Your task to perform on an android device: I would like to purchase a new pair of casual shoes for my hubby because his current ones are becoming damaged.Use the alibaba.com app to find the nike hiking shoes for men.
Image 0: 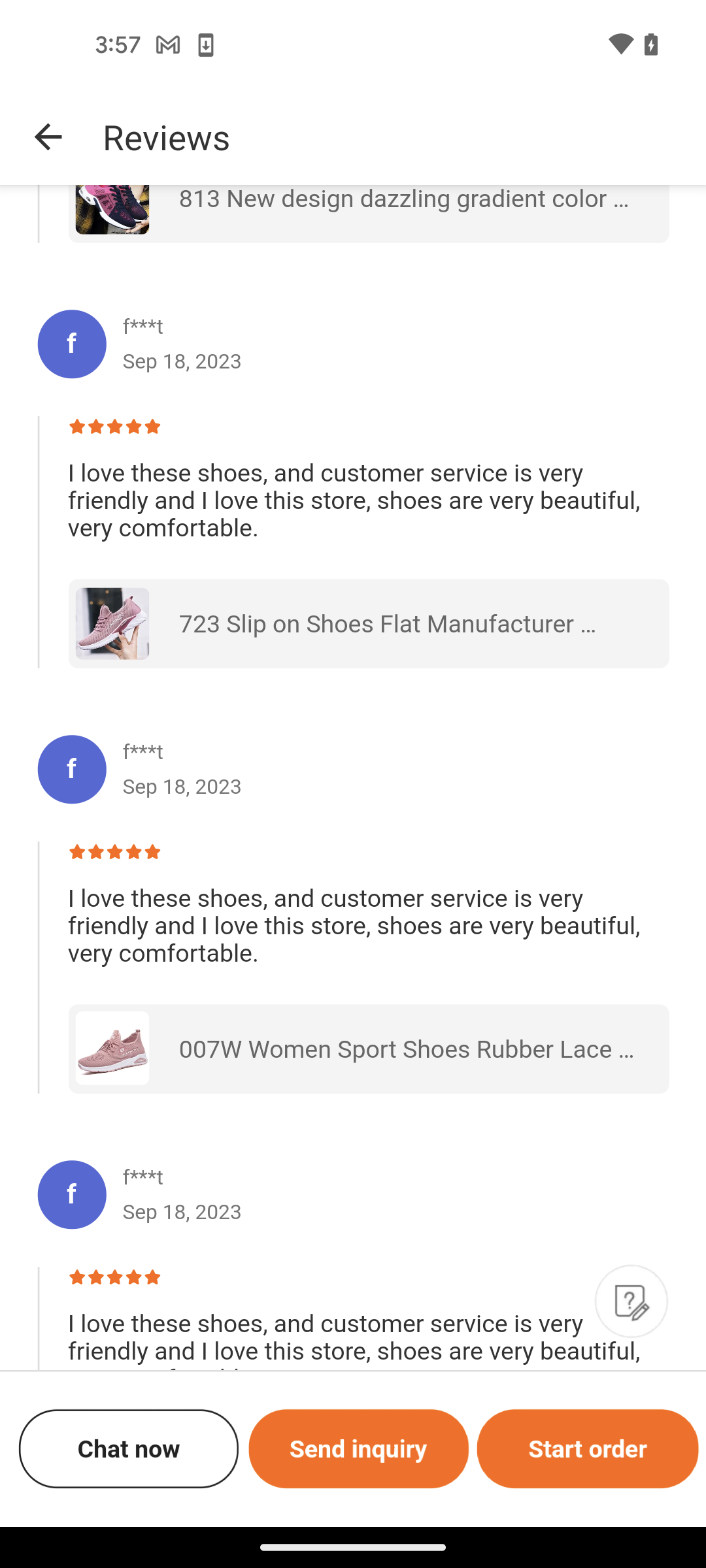
Go back to the previous page
Step 0: press back button
Image 1: 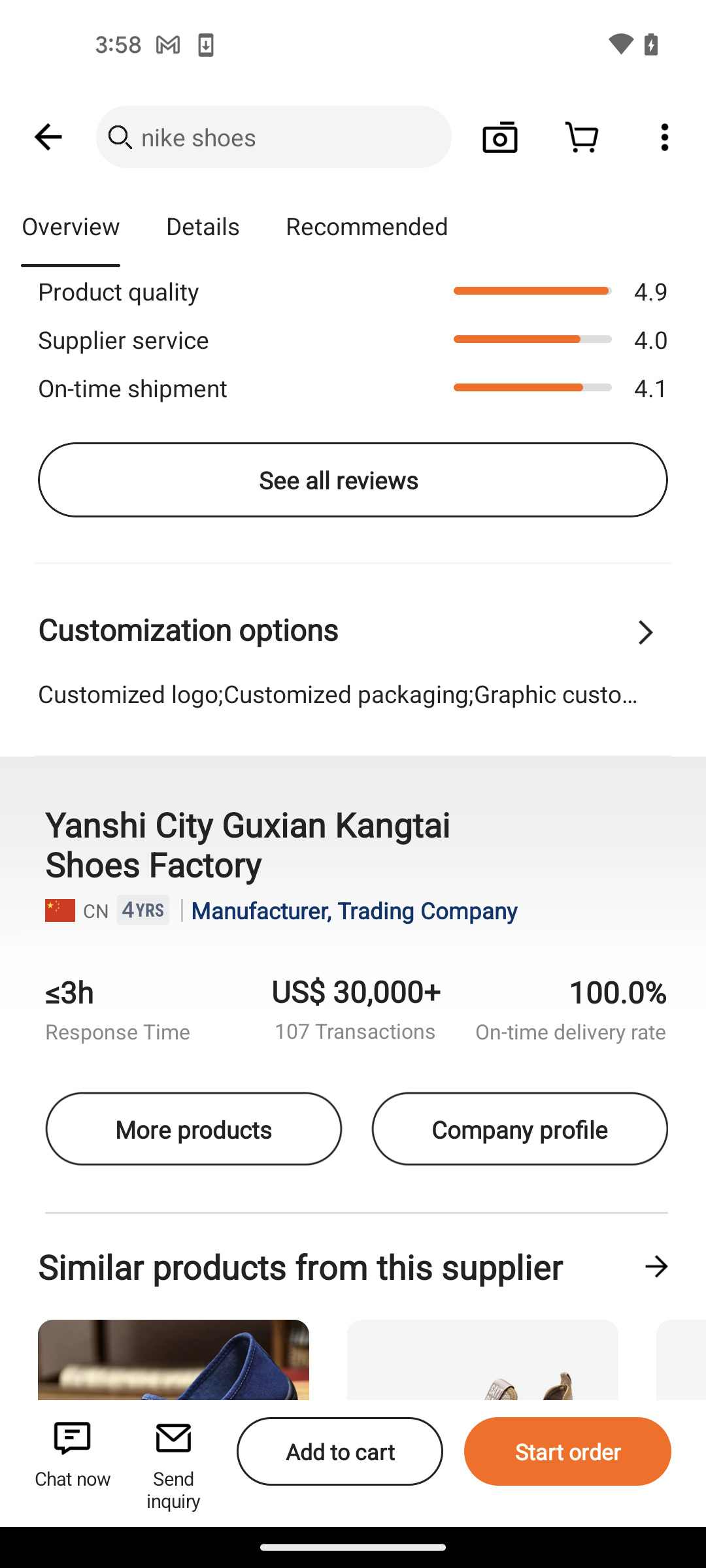
Tap on the search bar at the top of the screen
Step 1: click (252, 137)
Image 2: 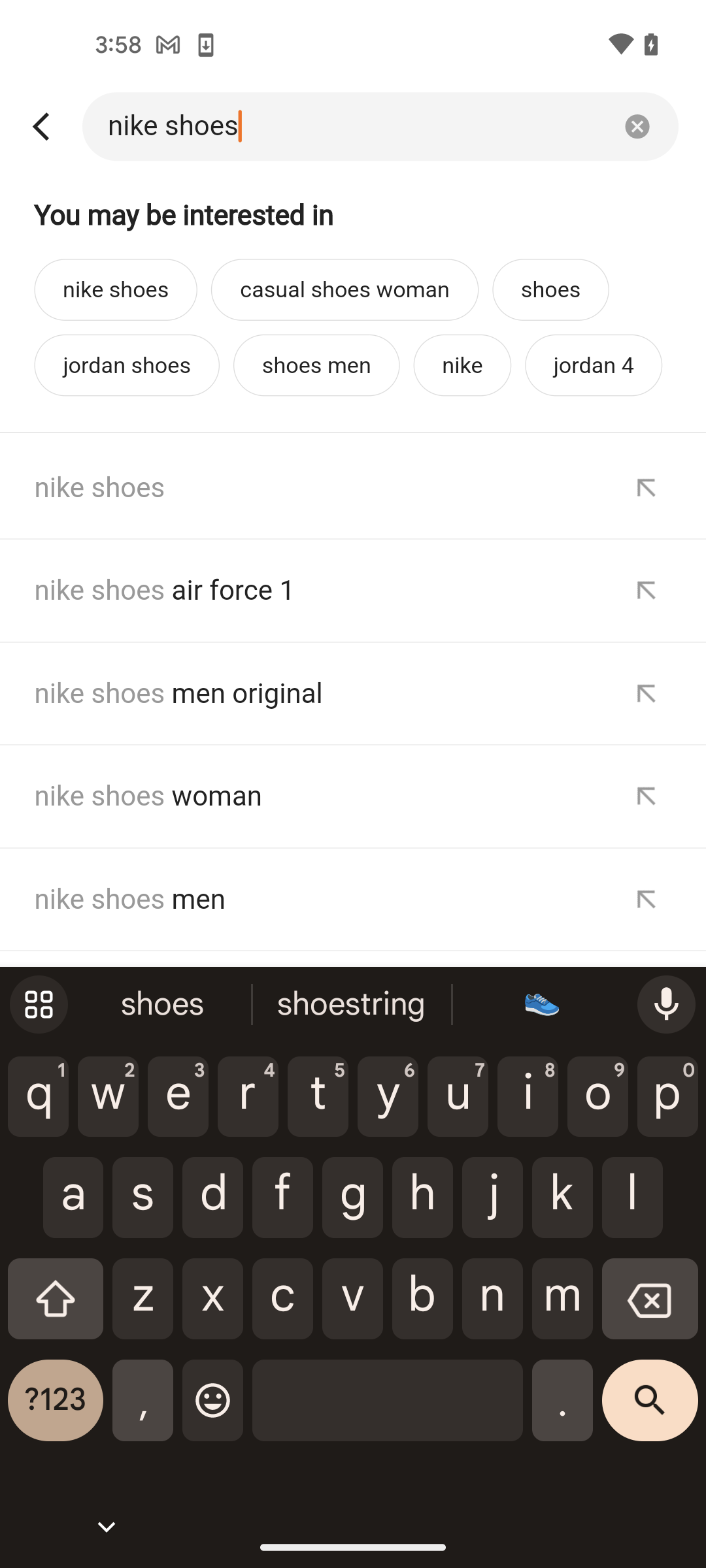
Tap on the cross icon to clear the search bar
Step 2: click (353, 763)
Image 3: 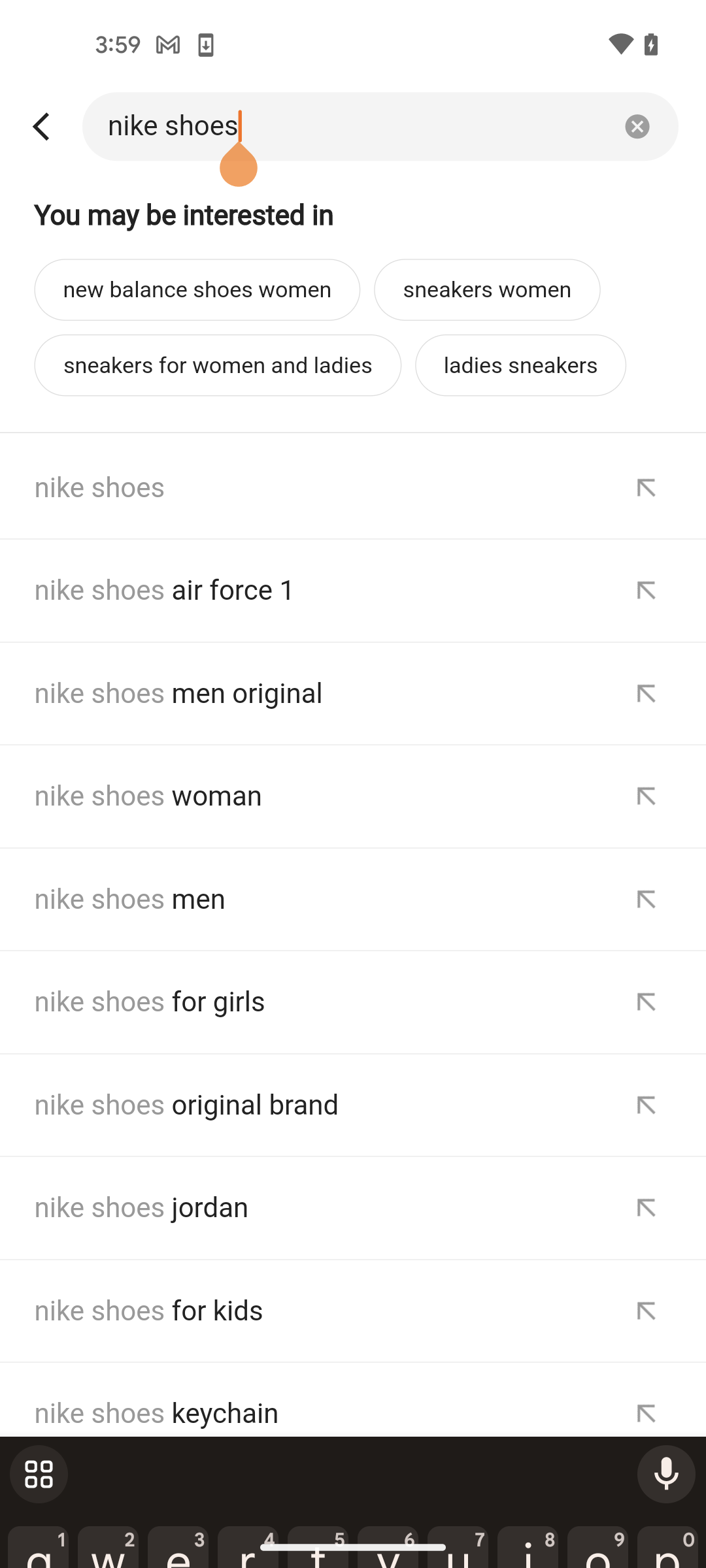
Tap on the cross icon to clear the search bar
Step 3: wait
Image 4: 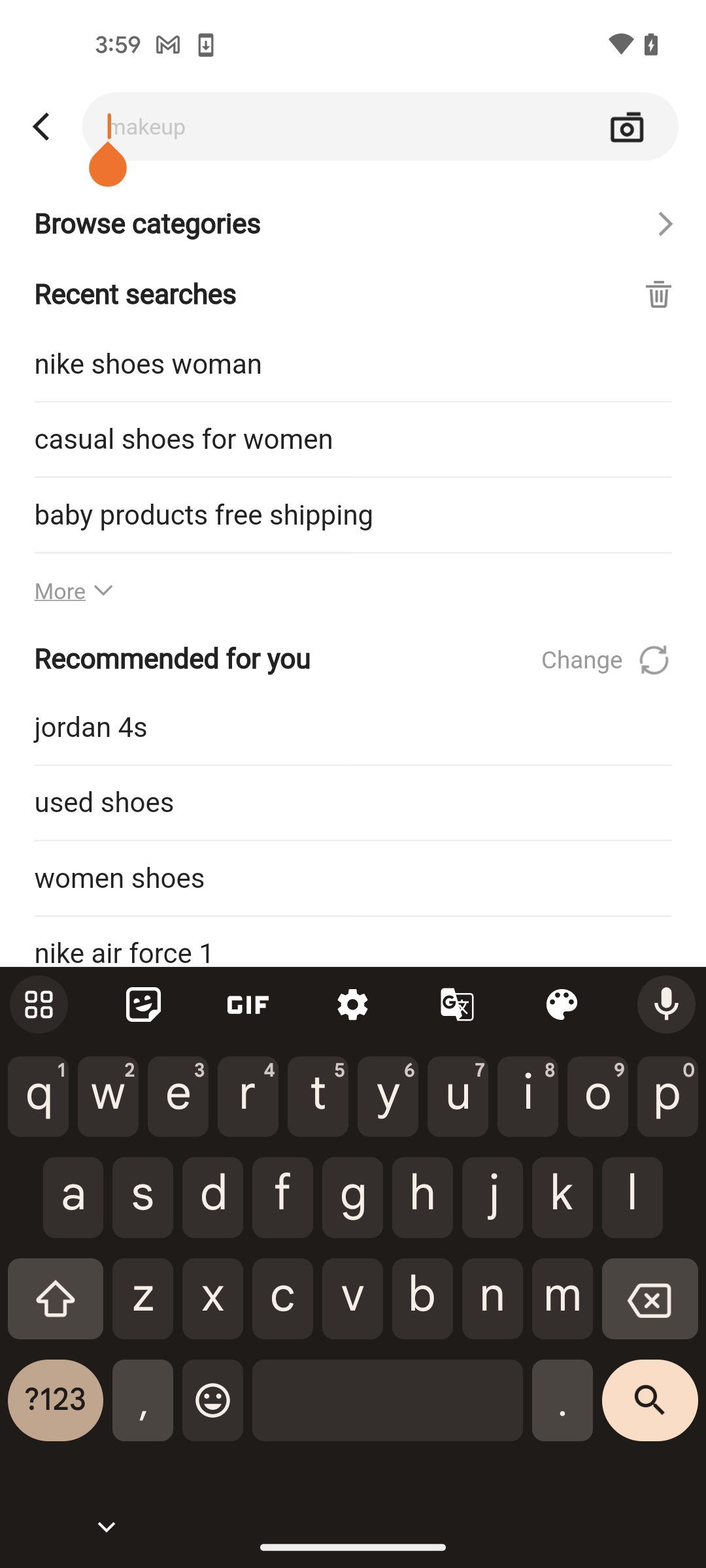
Search for nike hiking shoes for men
Step 4: type "nike hiking shoes for men"
Image 6: 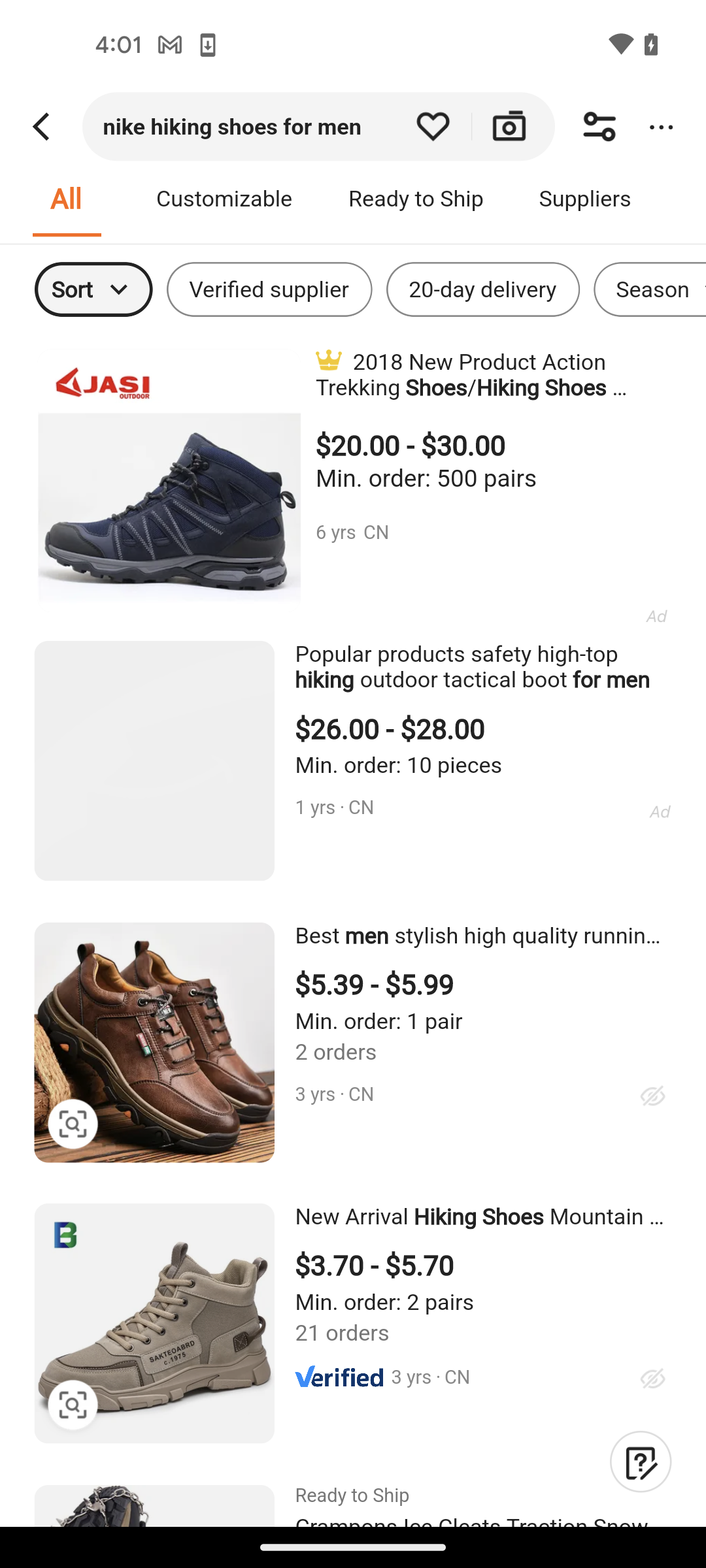
Tap on the search button at the bottom right corner of the screen
Step 6: wait